Your task to perform on an android device: I'll be ordering drunken noodles for my husband later, so choose chicken as the protein option for me now and add it to my bag.
Image 1: 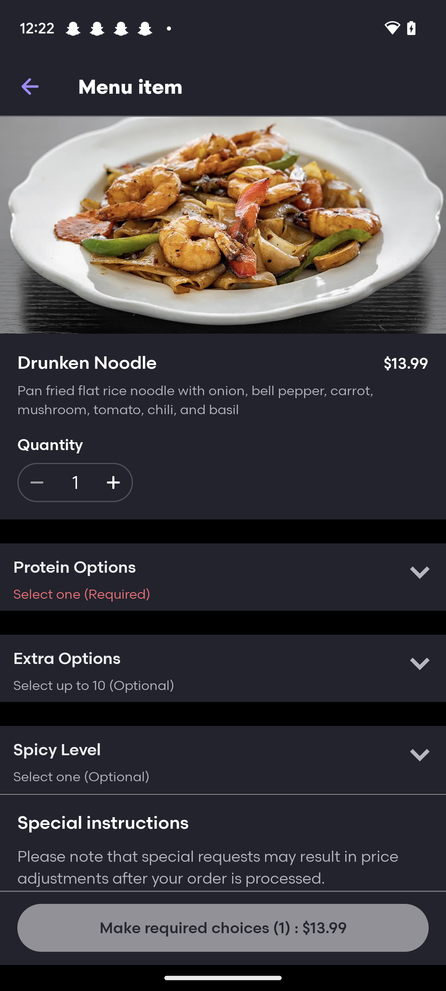
Click on the down side arrow on the right side of the protein option.
Step 1: click (420, 571)
Image 2: 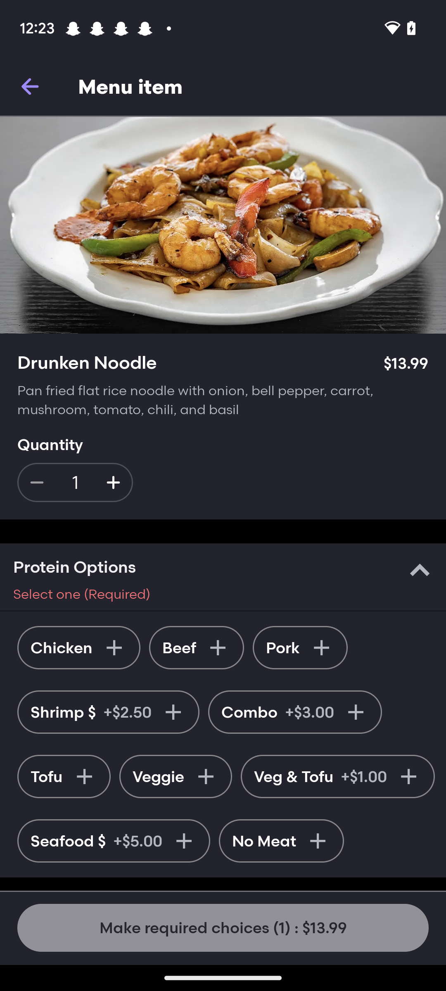
click on the chicken.
Step 2: click (78, 647)
Image 3: 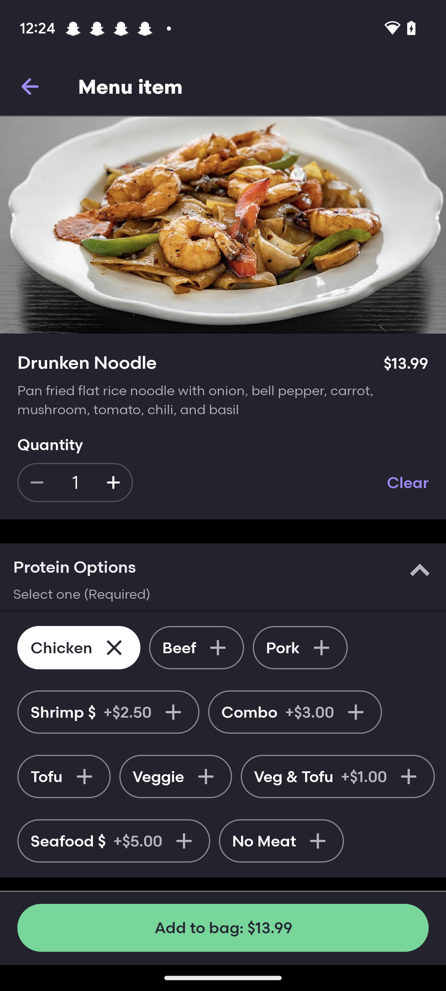
click on the Add to bag at the bottom.
Step 3: click (223, 928)
Image 4: 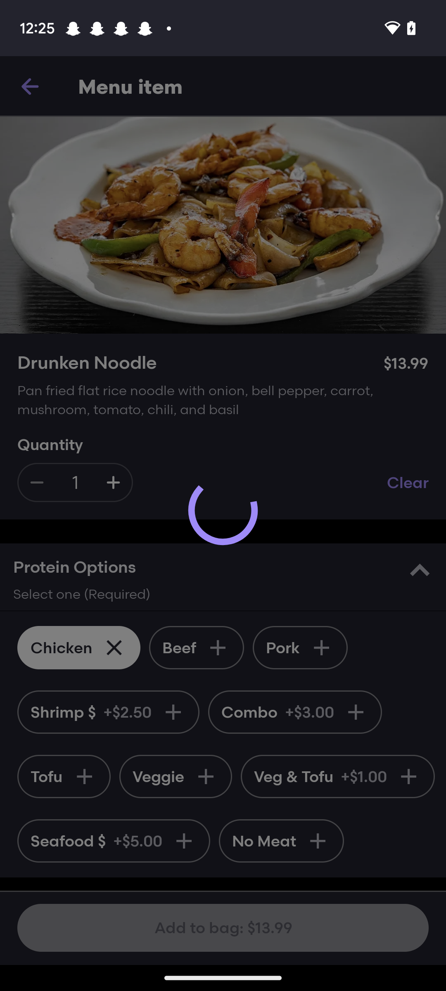
click on the Add to bag at the bottom.
Step 4: wait